Your task to perform on an android device: All the work of this slide is complete and now I want to save this slide, so save this slide as DIY projects in the Slides app.
Image 0: 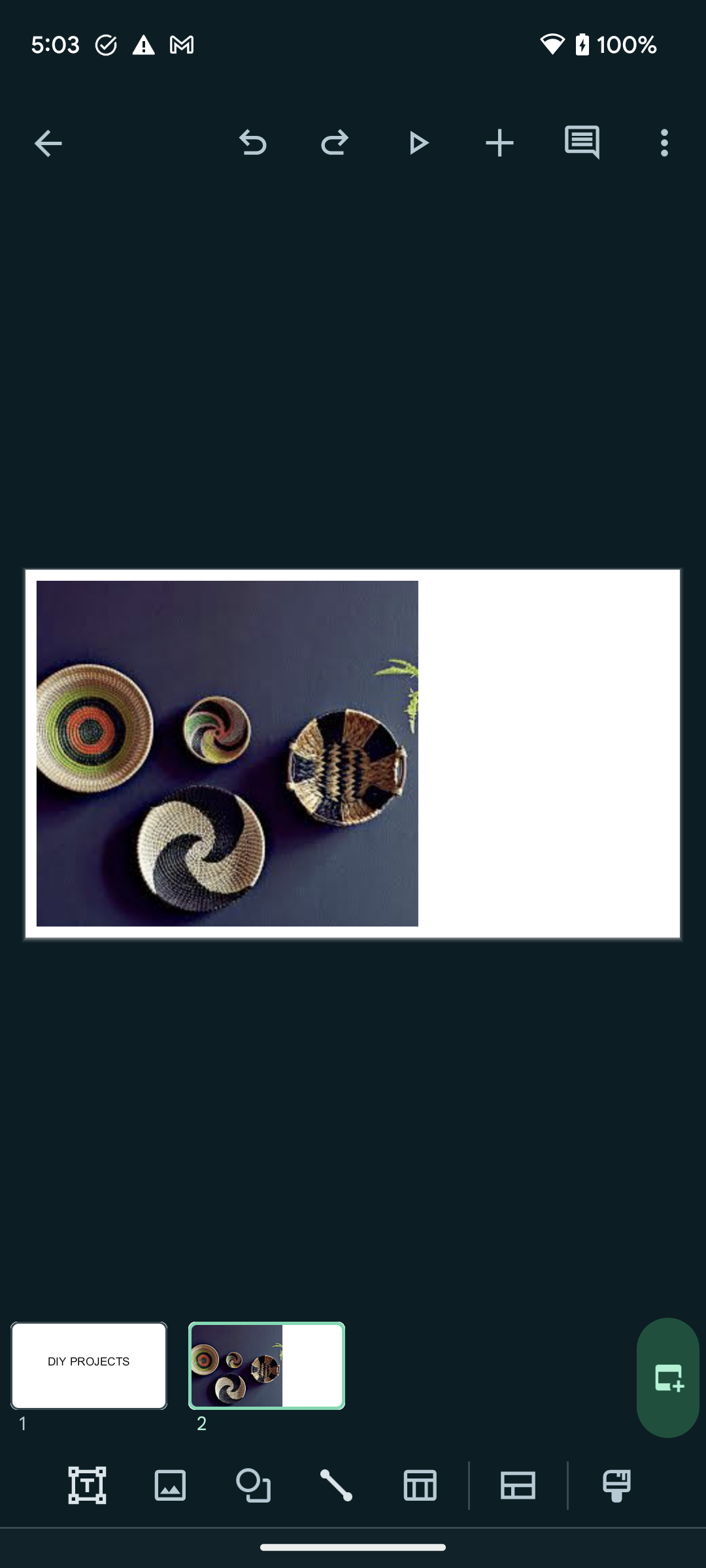
Go back to the previous page to save this slide.
Step 0: press back button
Image 1: 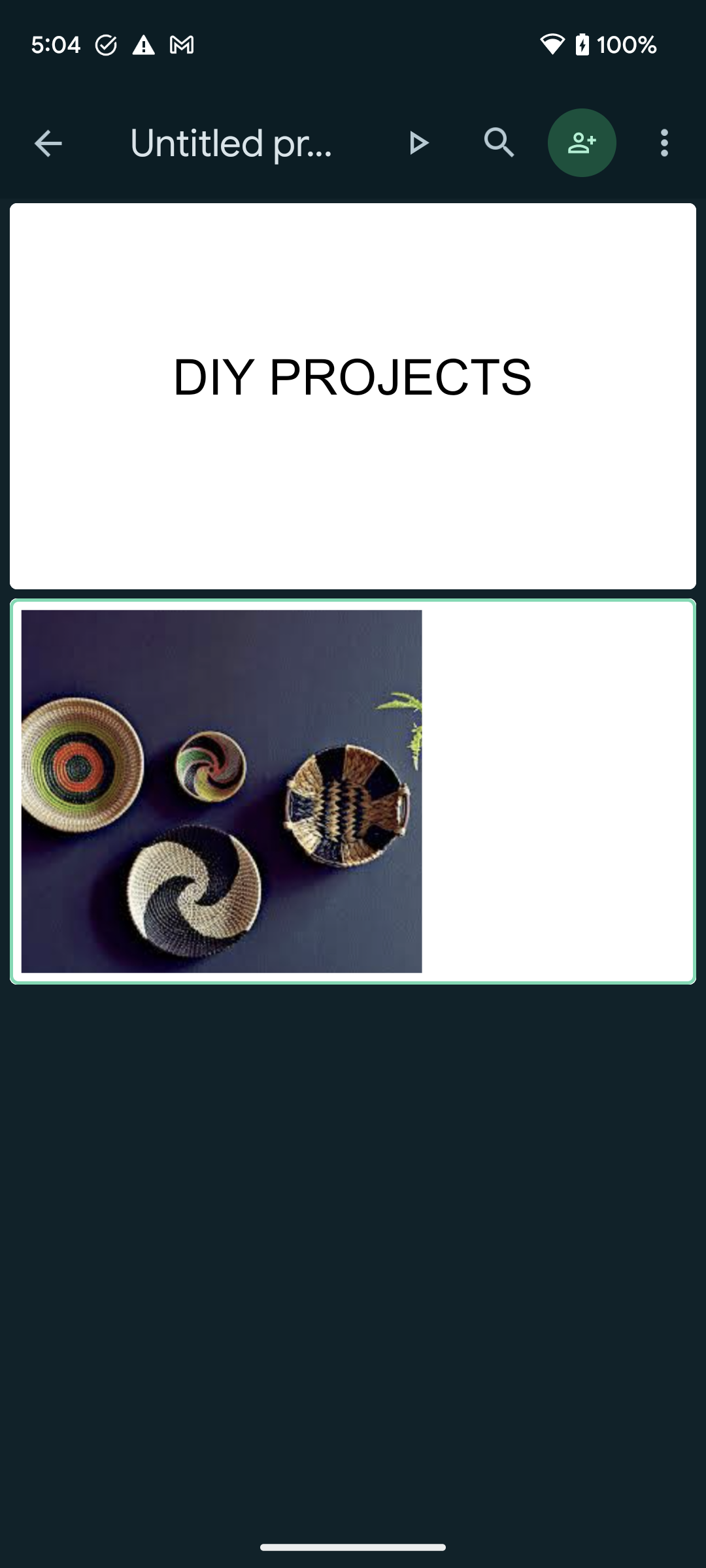
Click on the Untitled at the top of the screen to change the slide name.
Step 1: click (236, 143)
Image 2: 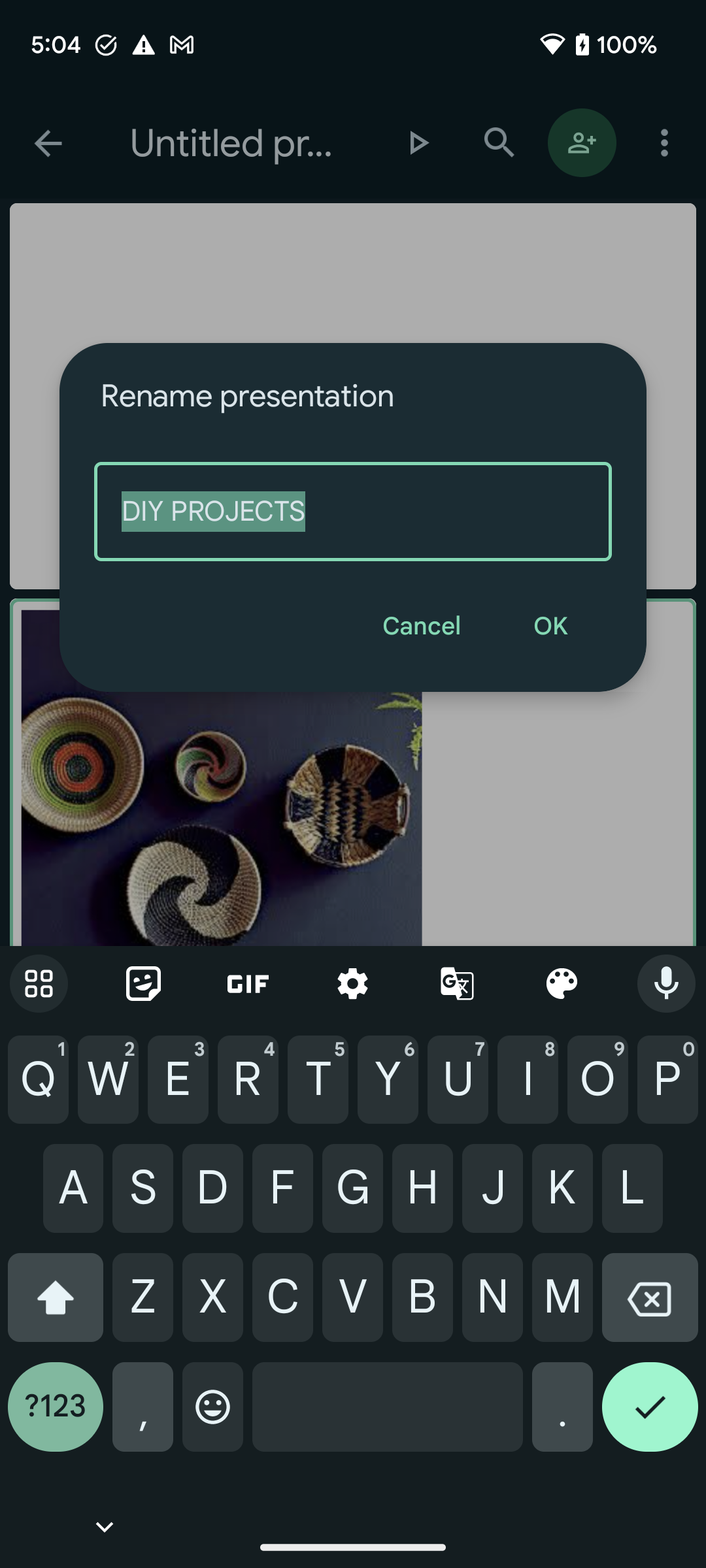
Type DIY projects in the rename section of this slide.
Step 2: type "DIY projects"